Your task to perform on an android device: I want to import some contacts from a file on my device, so import contacts from the contacts.vcf file to my phone in the Contacts app.
Image 0: 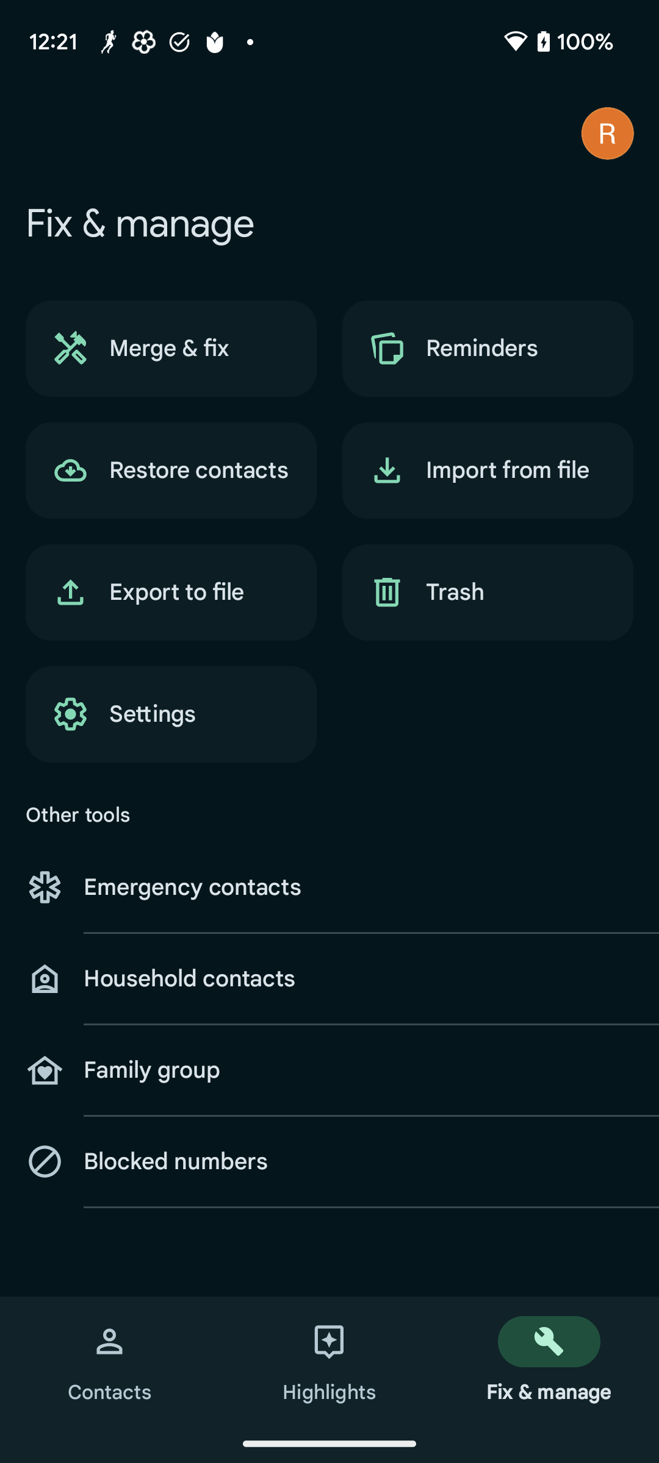
Click on the Import from file option to import contacts.
Step 0: click (488, 470)
Image 1: 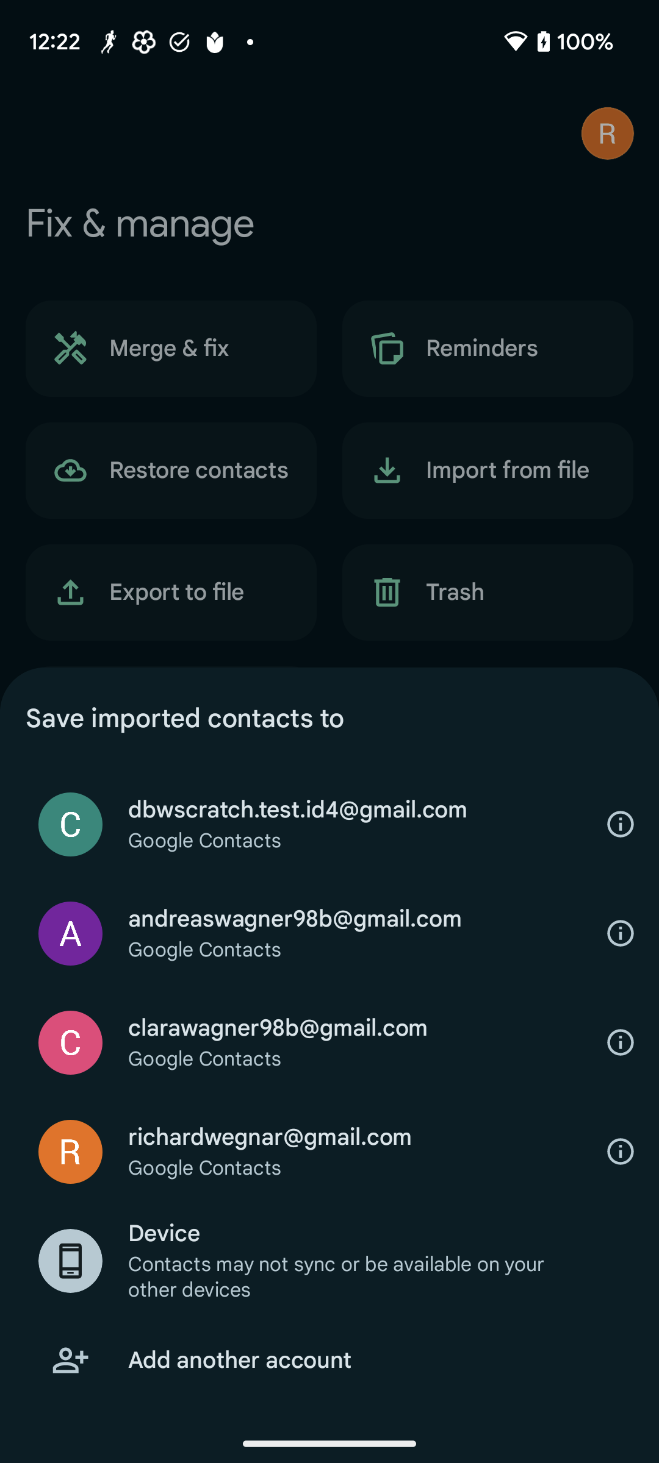
Click on the Device option to select this option for imported contacts.
Step 1: click (164, 1233)
Image 2: 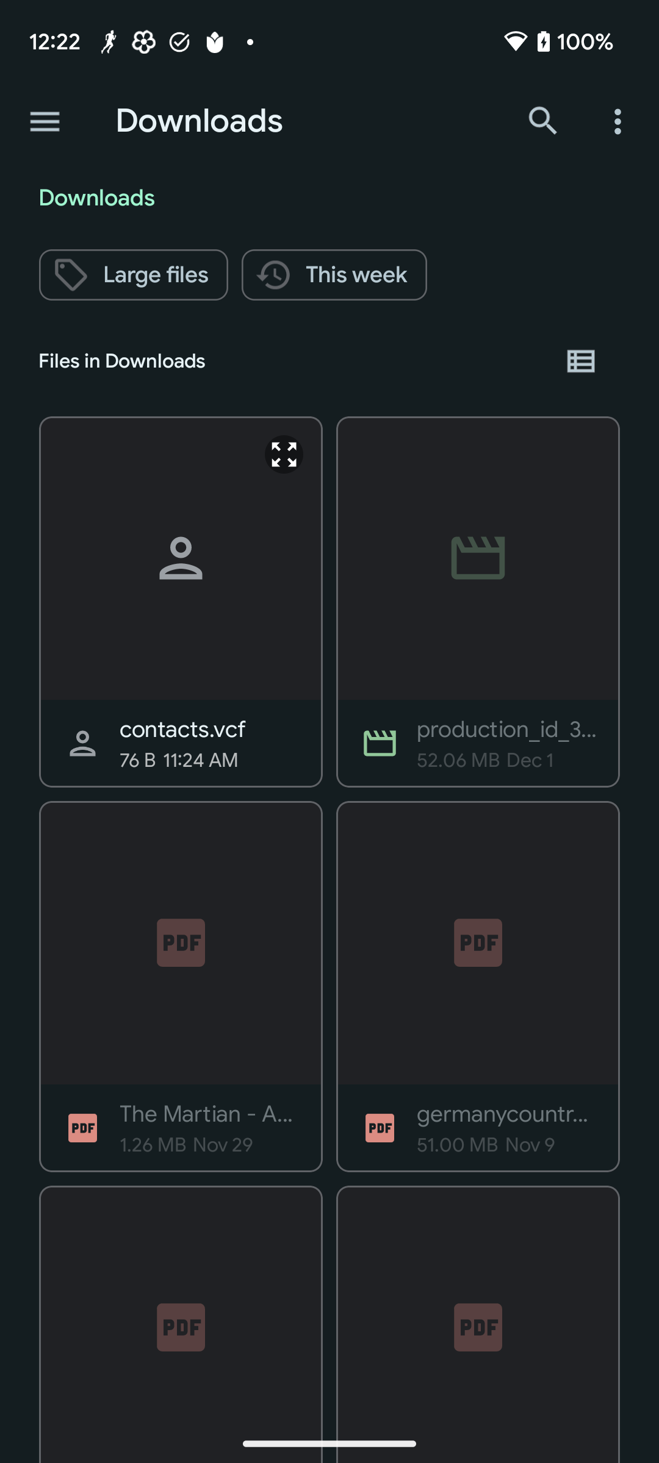
Click on the contacts.vcf file to select this file to import contacts.
Step 2: click (181, 557)
Image 3: 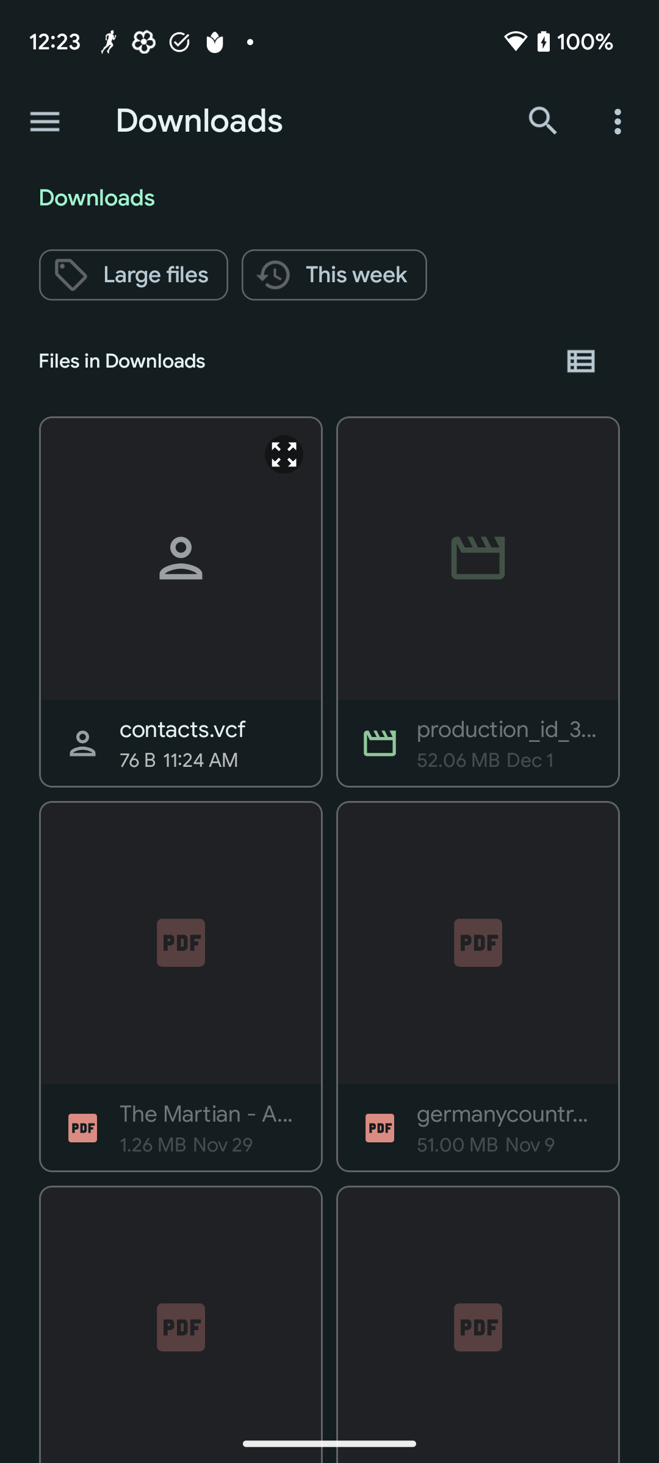
Click on the contacts.vcf file to select this file to import contacts.
Step 3: wait